Your task to perform on an android device: In the reminder app,create Kiran ´ s birthday reminder and add musical theme details on August 18 at 8 p.m.
Image 0: 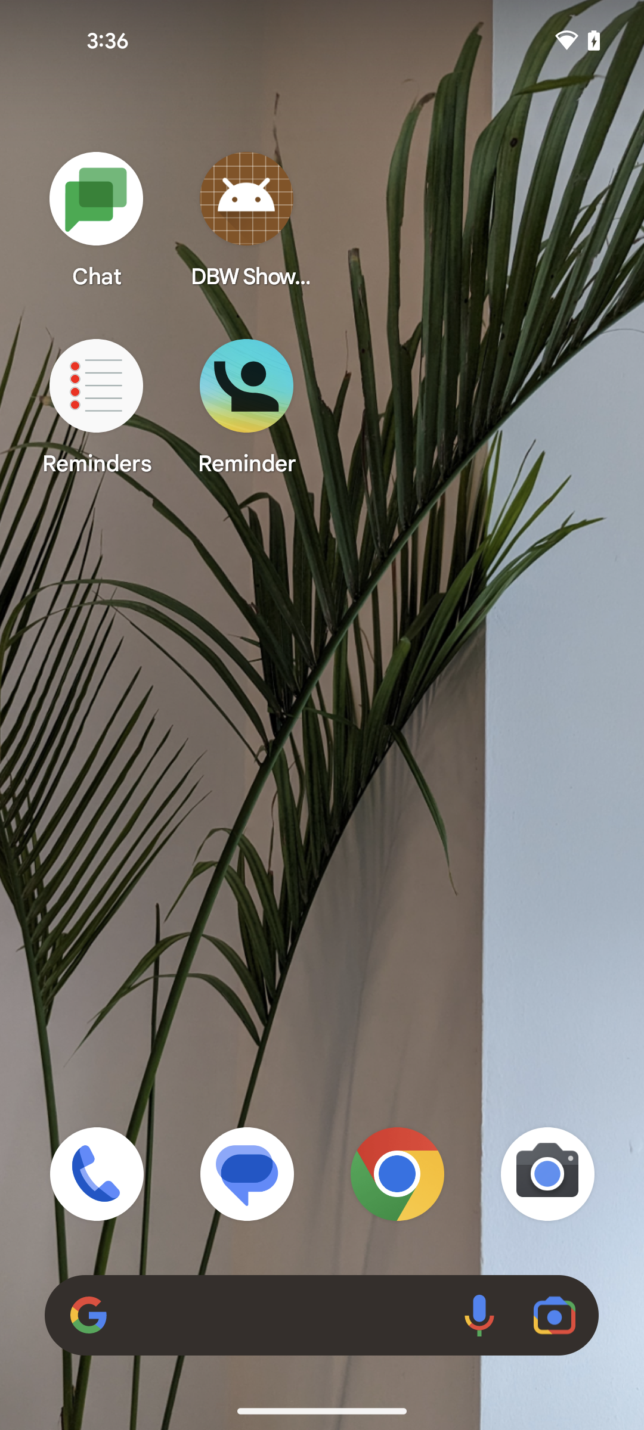
Open the reminder app
Step 0: open app "Reminder"
Image 1: 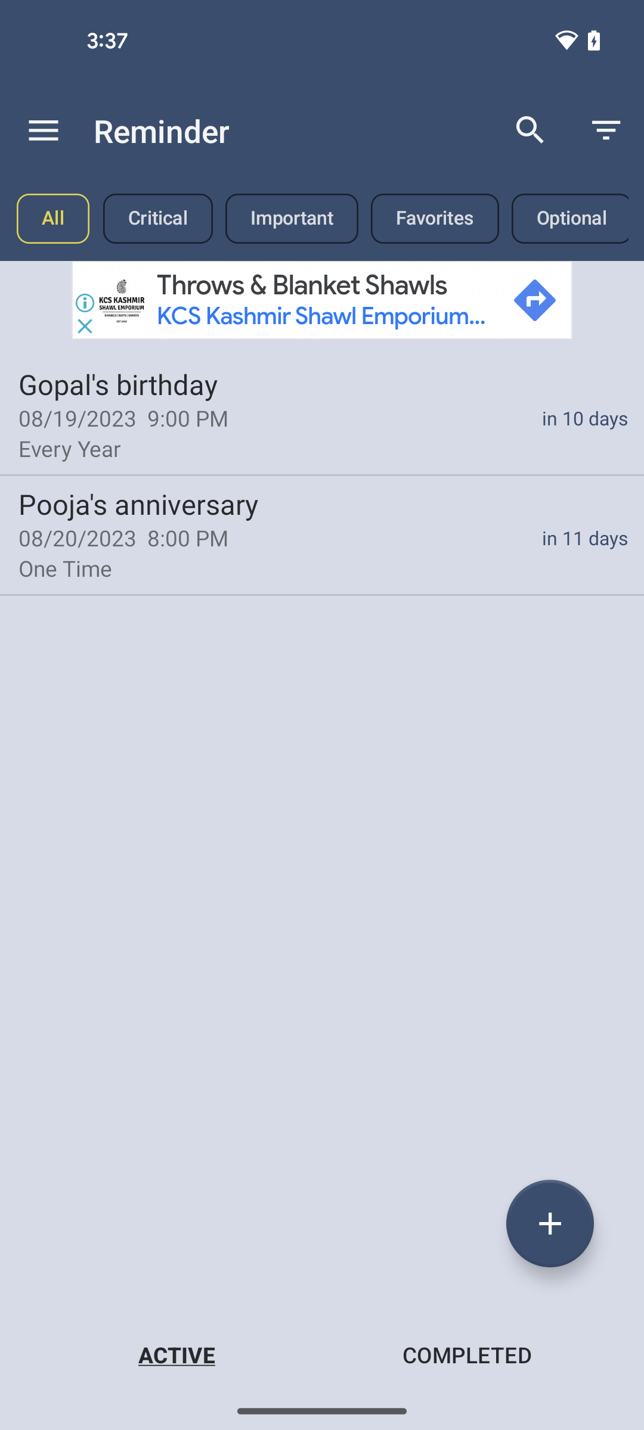
Tap on the plus button
Step 1: click (550, 1223)
Image 2: 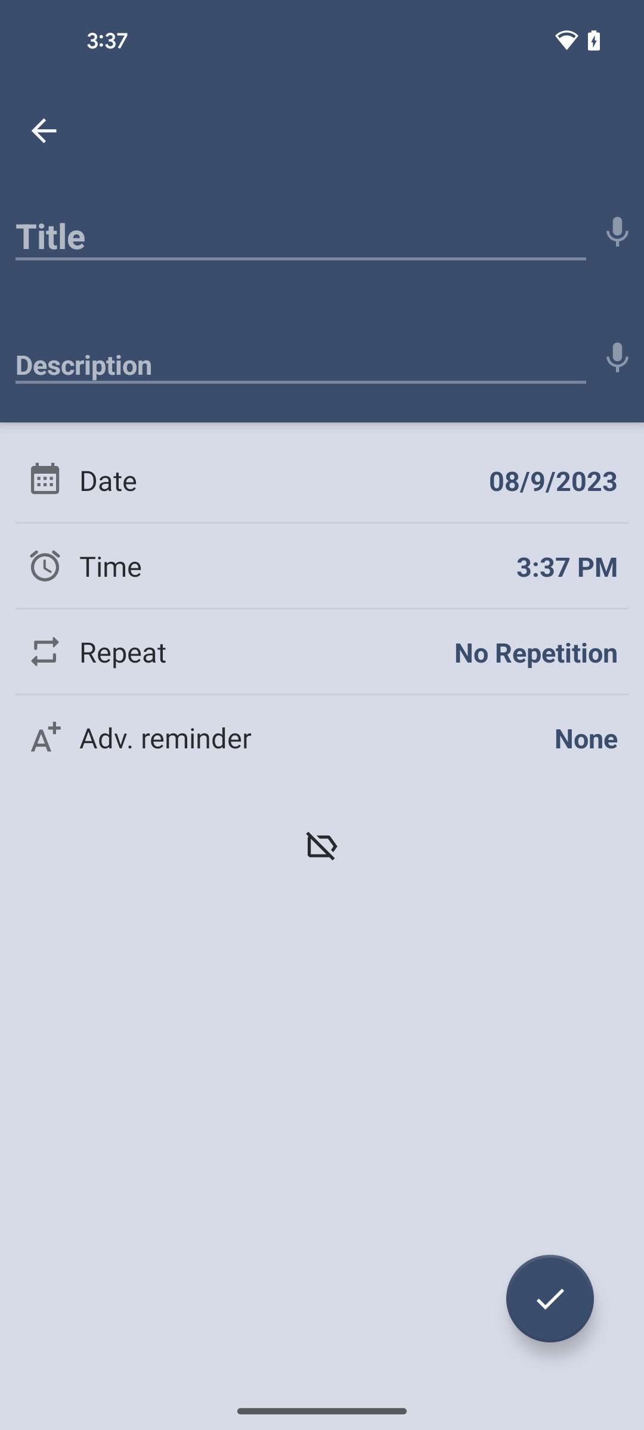
Tap on the title text bar
Step 2: click (301, 229)
Image 3: 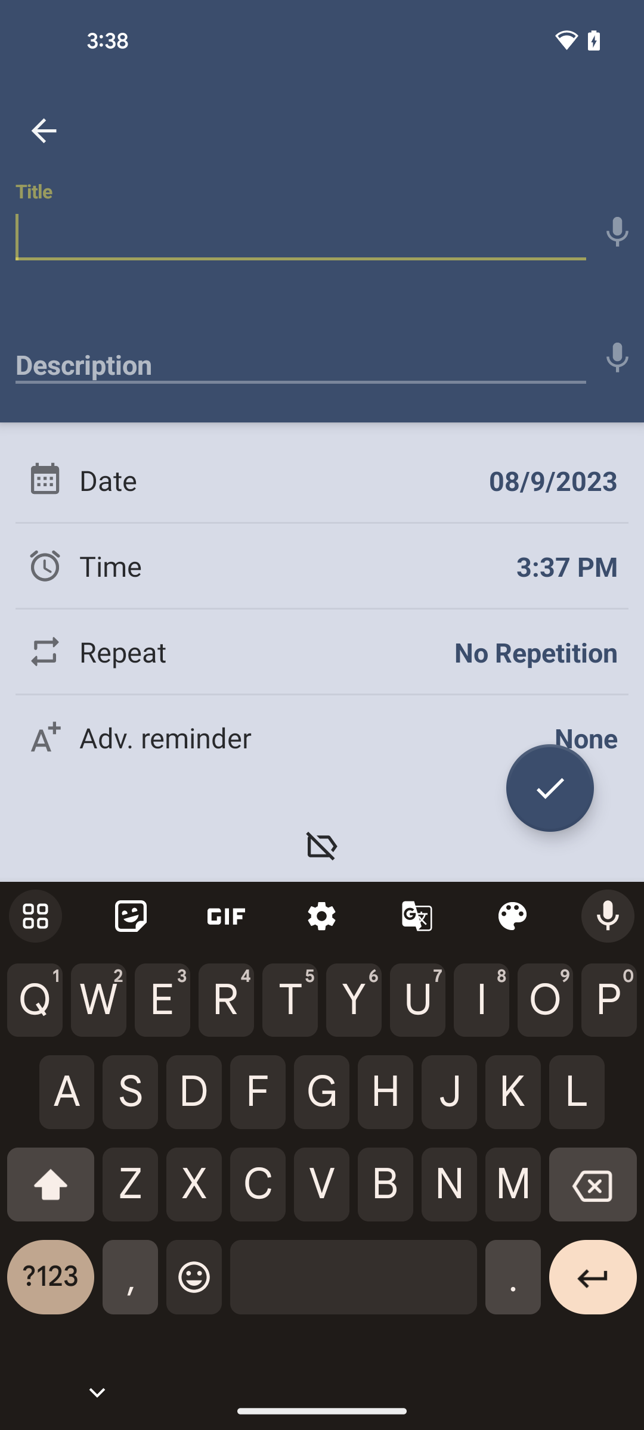
Create the title Kiran´s birthday
Step 3: type "Kiran´s birthday"
Image 4: 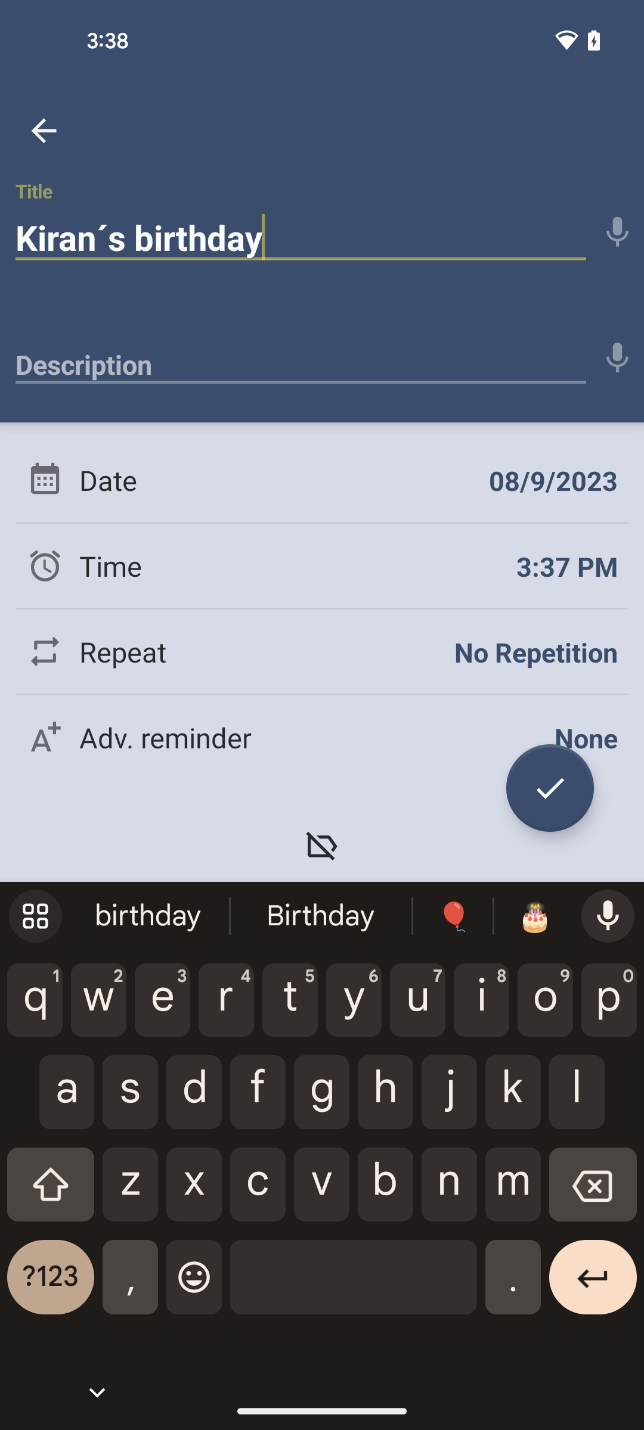
Tap on the description text bar
Step 4: click (301, 357)
Image 6: 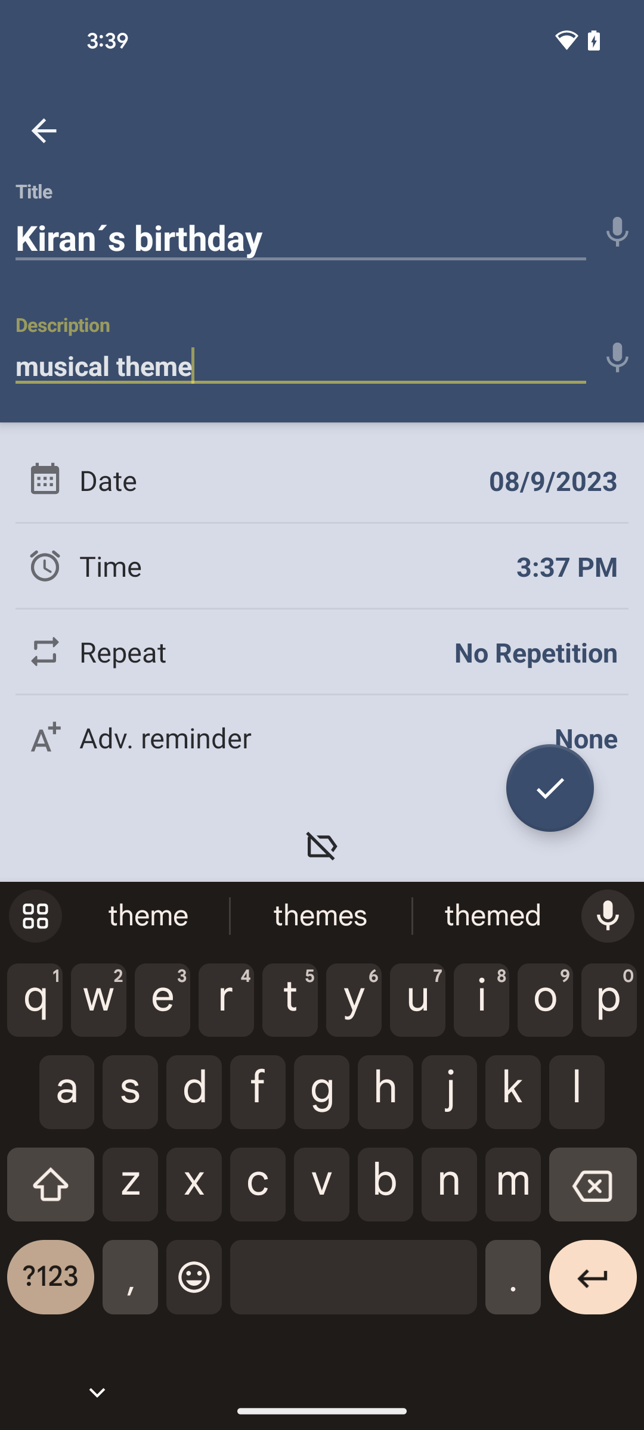
Tap on the date section
Step 6: click (258, 480)
Image 8: 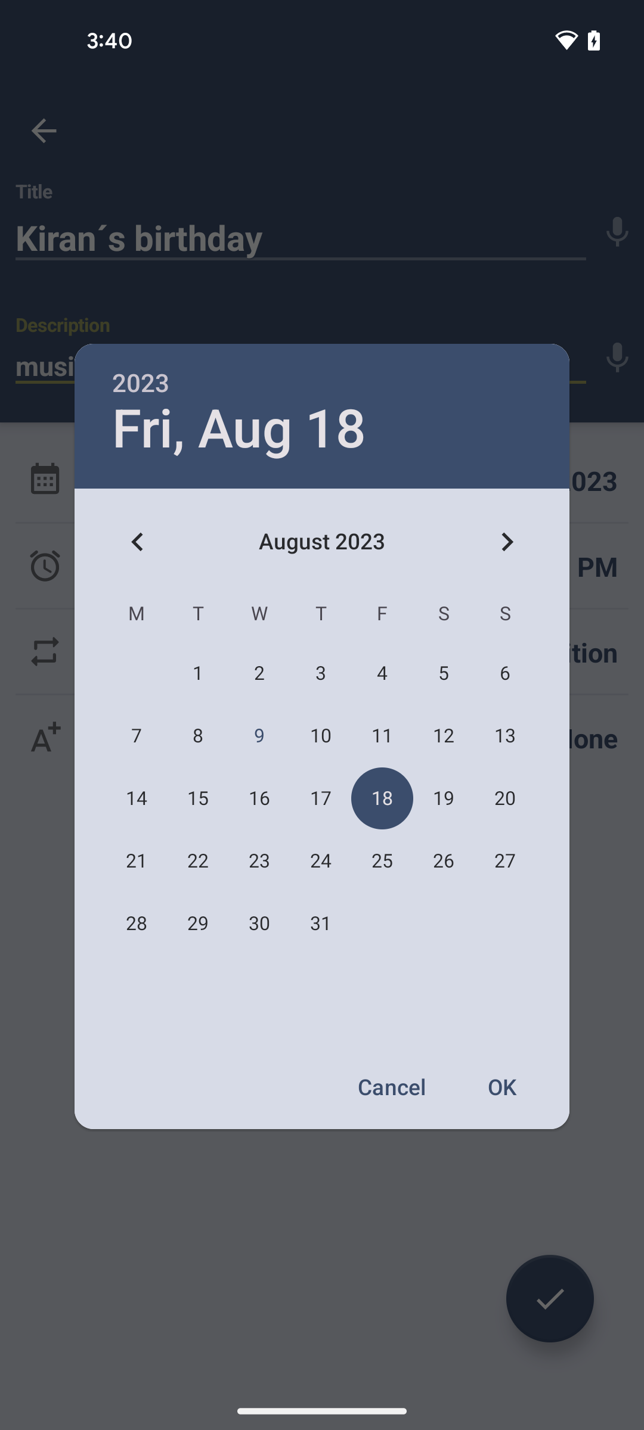
Click on the OK button
Step 8: click (503, 1086)
Image 9: 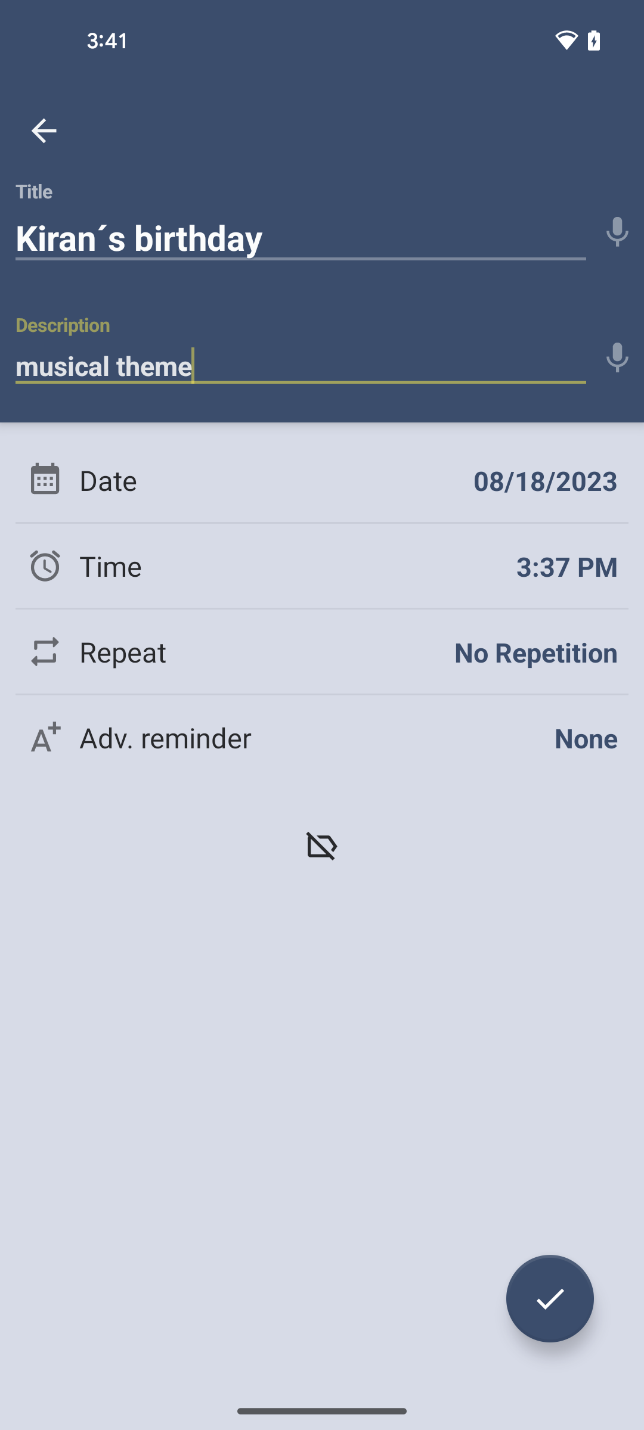
Tap on the time section
Step 9: click (271, 565)
Image 10: 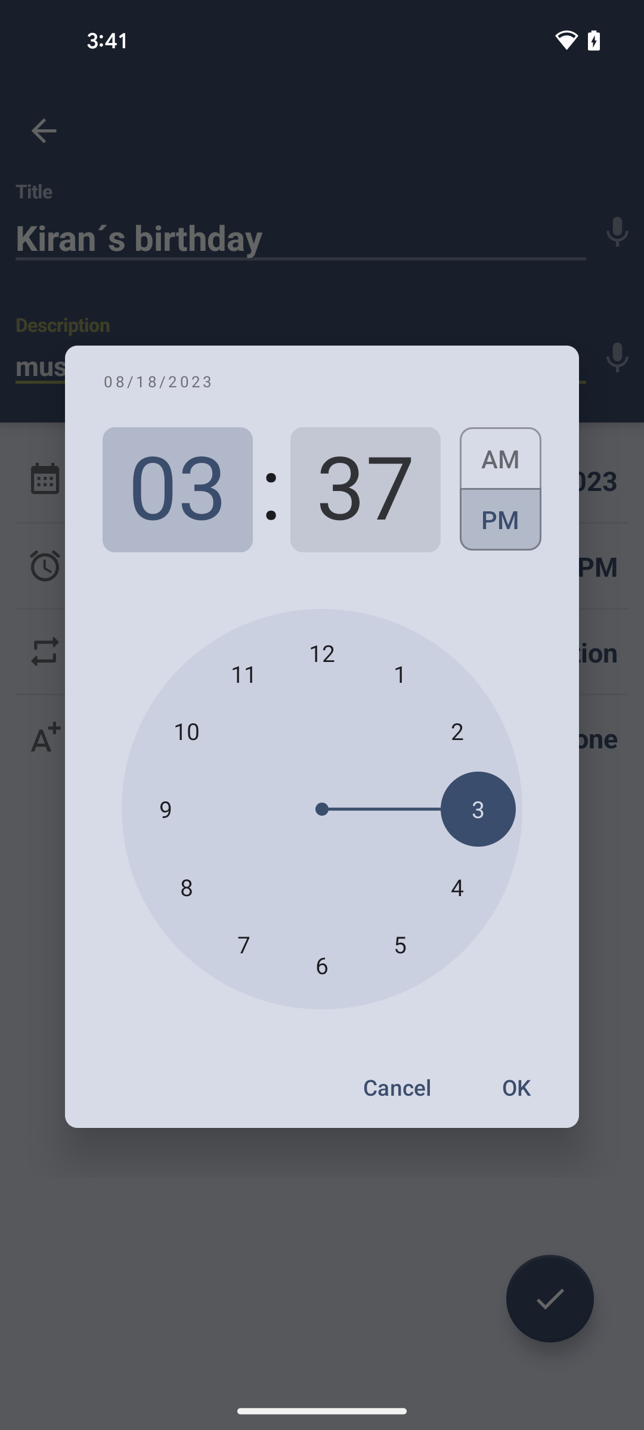
Select the hours to 8
Step 10: click (186, 887)
Image 11: 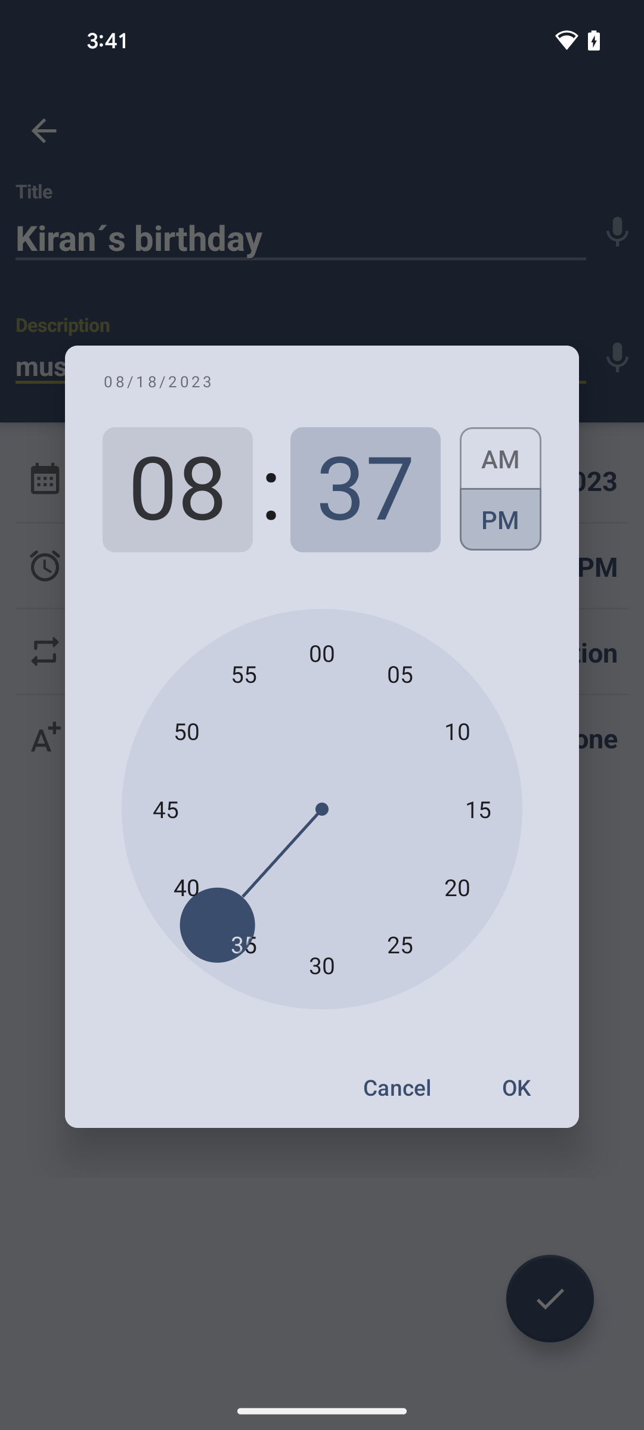
Select the minutes to 00
Step 11: click (322, 652)
Image 12: 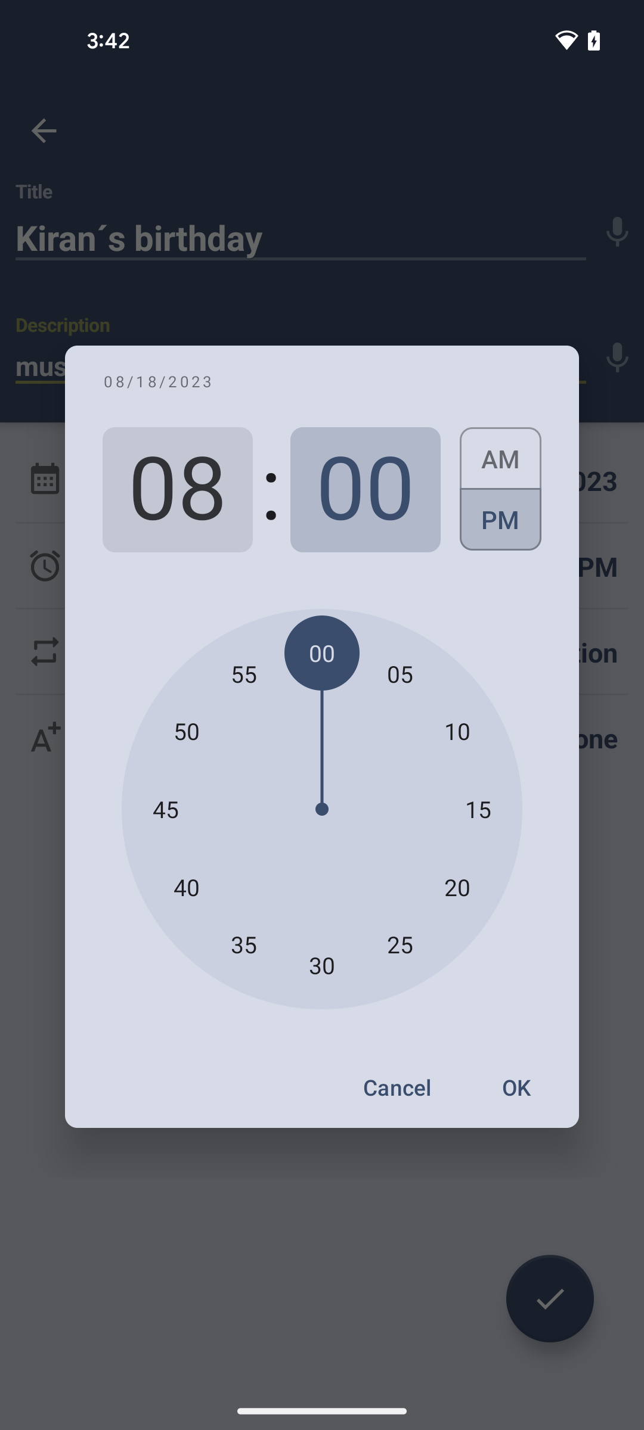
Click on the OK button
Step 12: click (516, 1087)
Image 13: 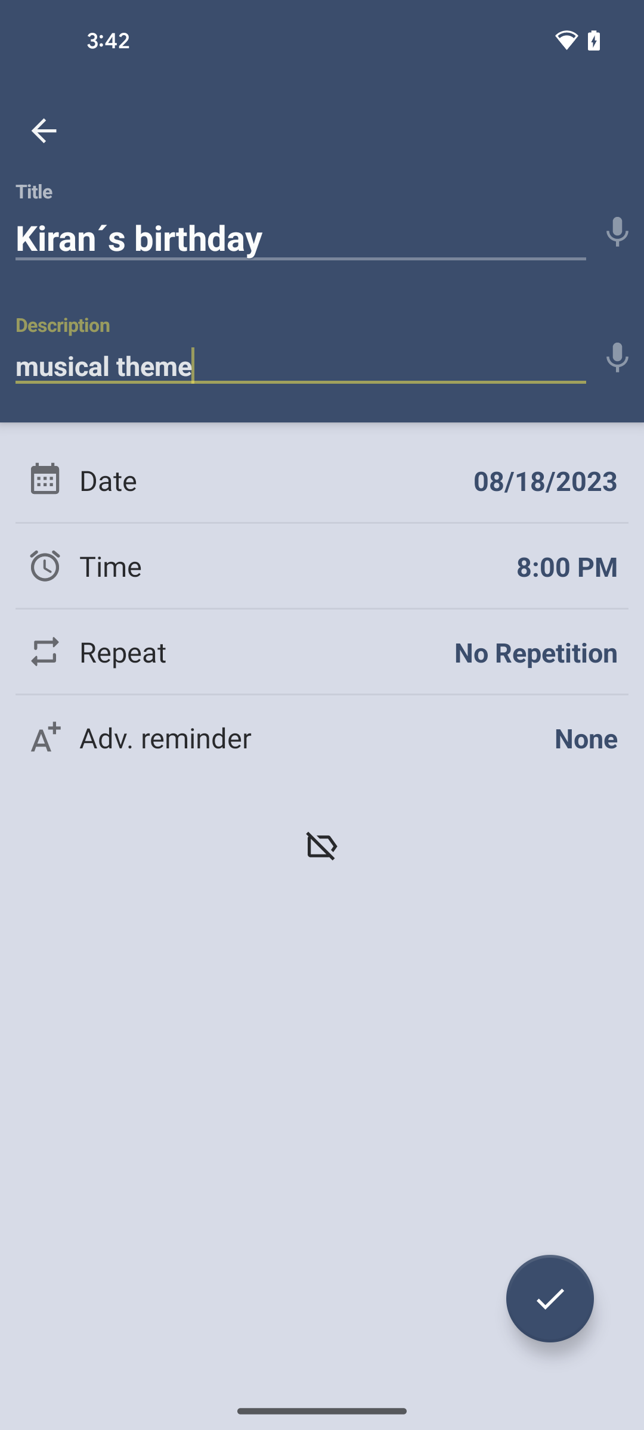
Tap on the tick button at the bottom right corner of the screen
Step 13: click (550, 1298)